Your task to perform on an android device: The kid's school PTM reminder is no longer necessary, thus I wish to deactivate it.
Image 0: 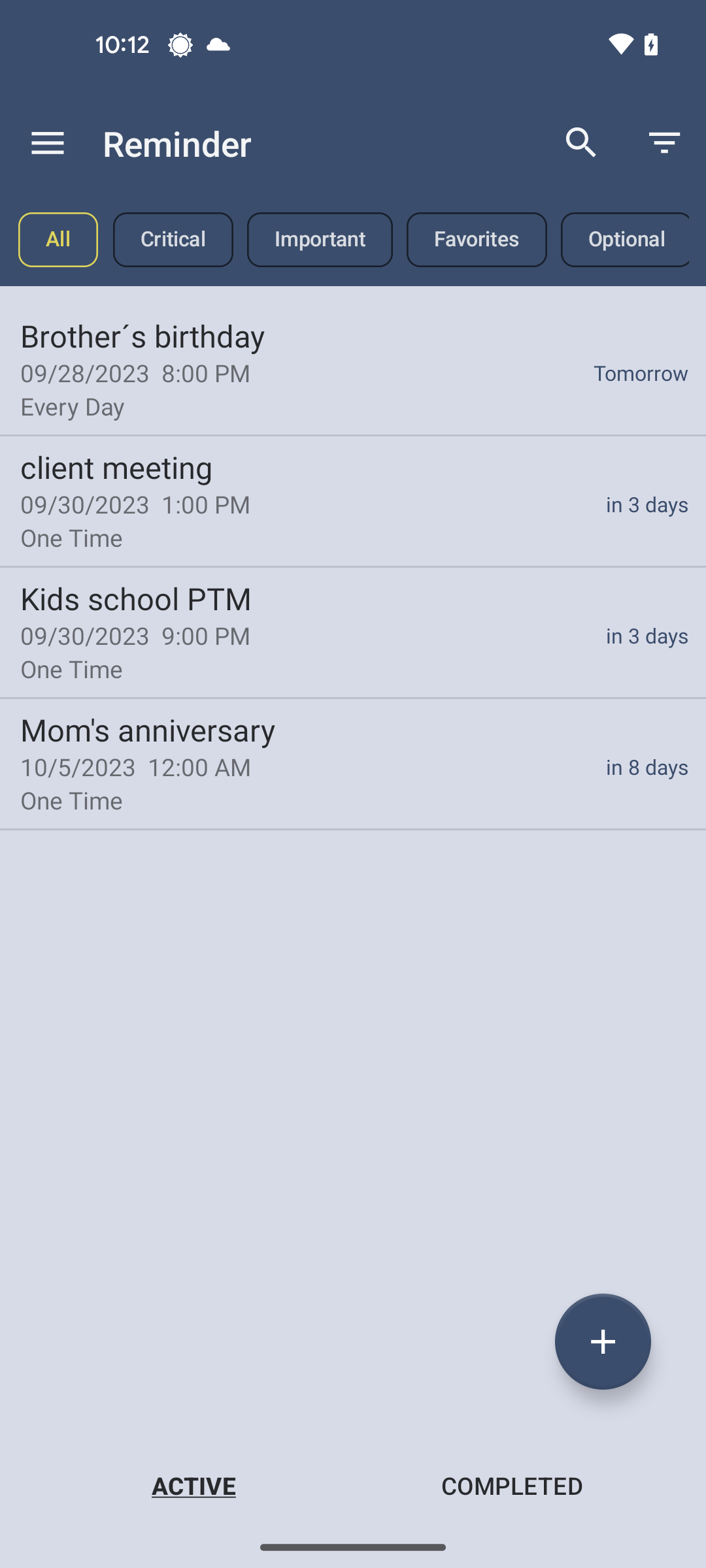
Tap on the kids school ptm reminder
Step 0: click (353, 631)
Image 1: 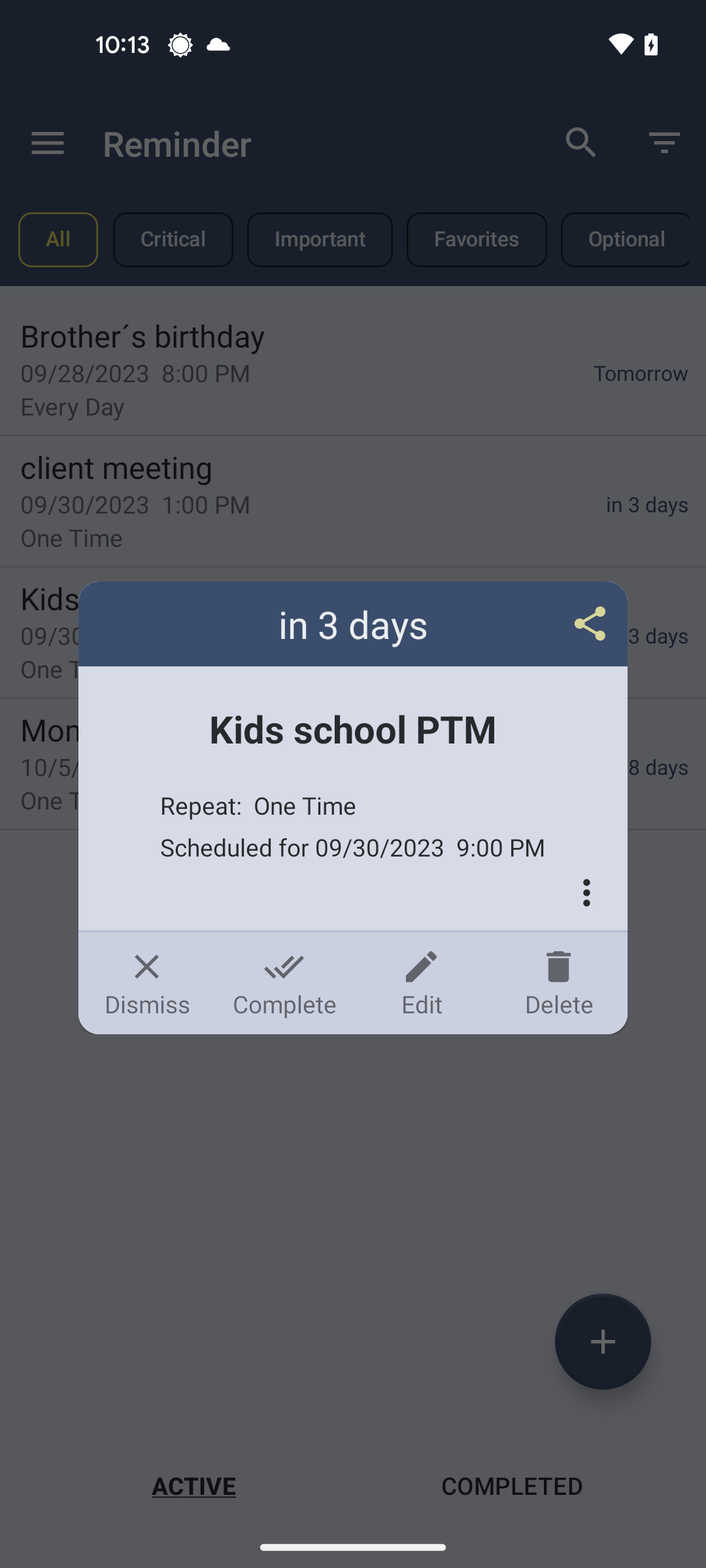
Select the delete option
Step 1: click (558, 983)
Image 2: 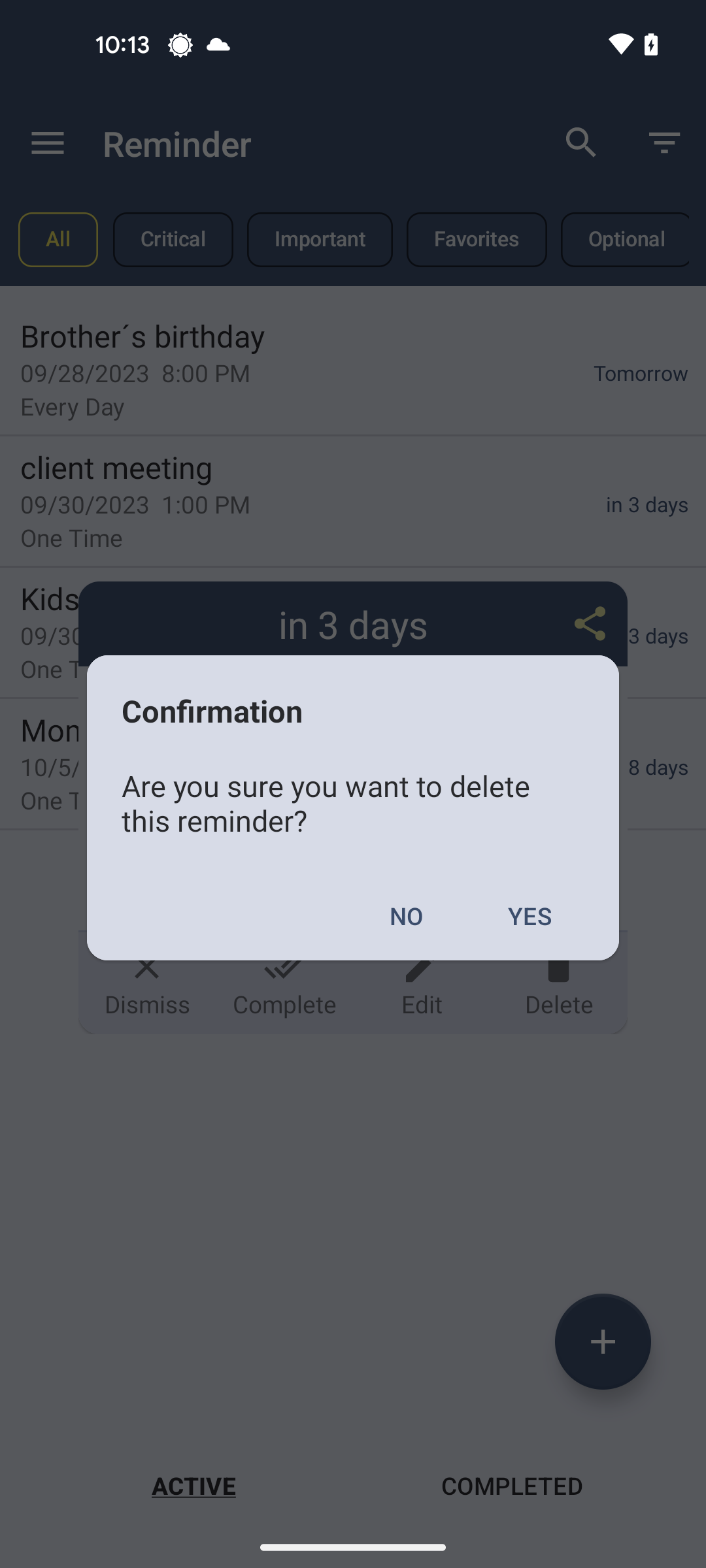
Tap on the yes option
Step 2: click (529, 915)